Your task to perform on an android device: When I completed the lesson, I received the rewards, so now I want to claim the rewards
Image 1: 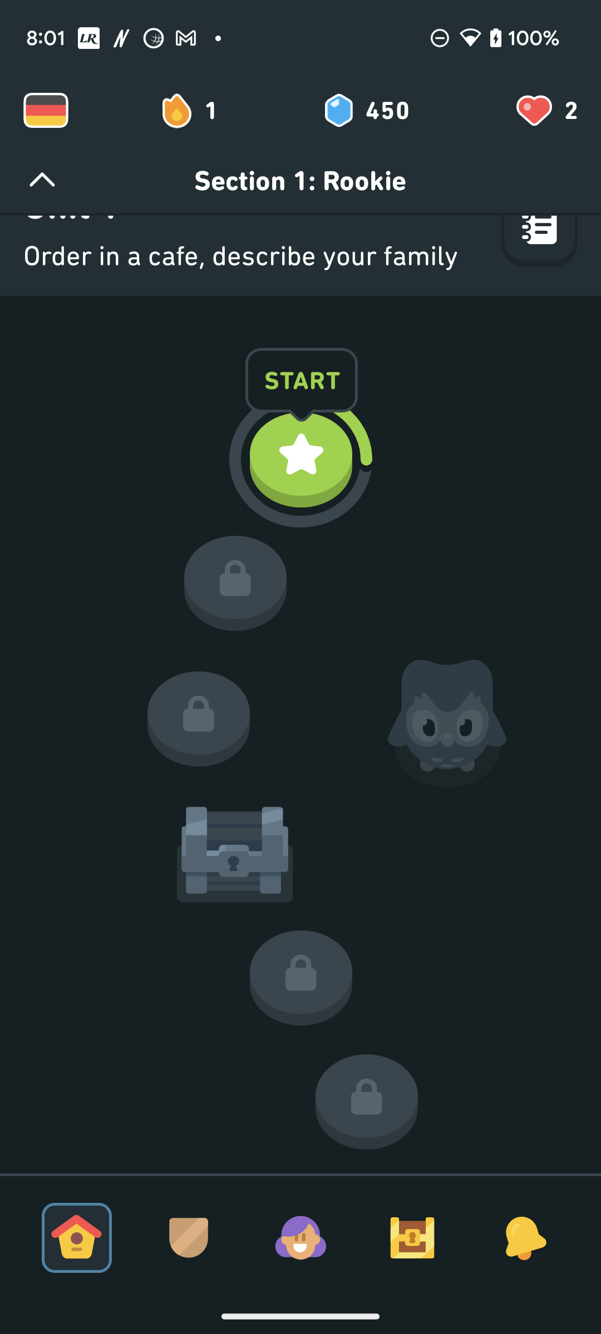
Click on the profile icon at the bottom of the screen
Step 1: click (300, 1237)
Image 2: 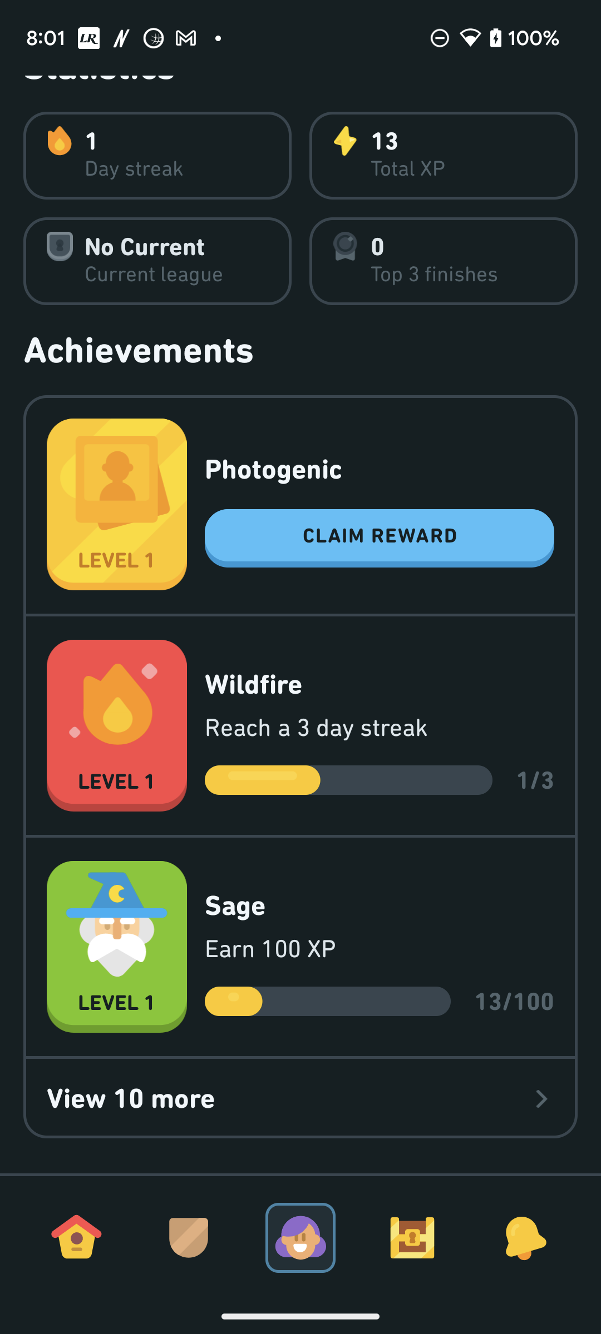
Click on the Claim rewards option 
Step 2: click (379, 538)
Image 3: 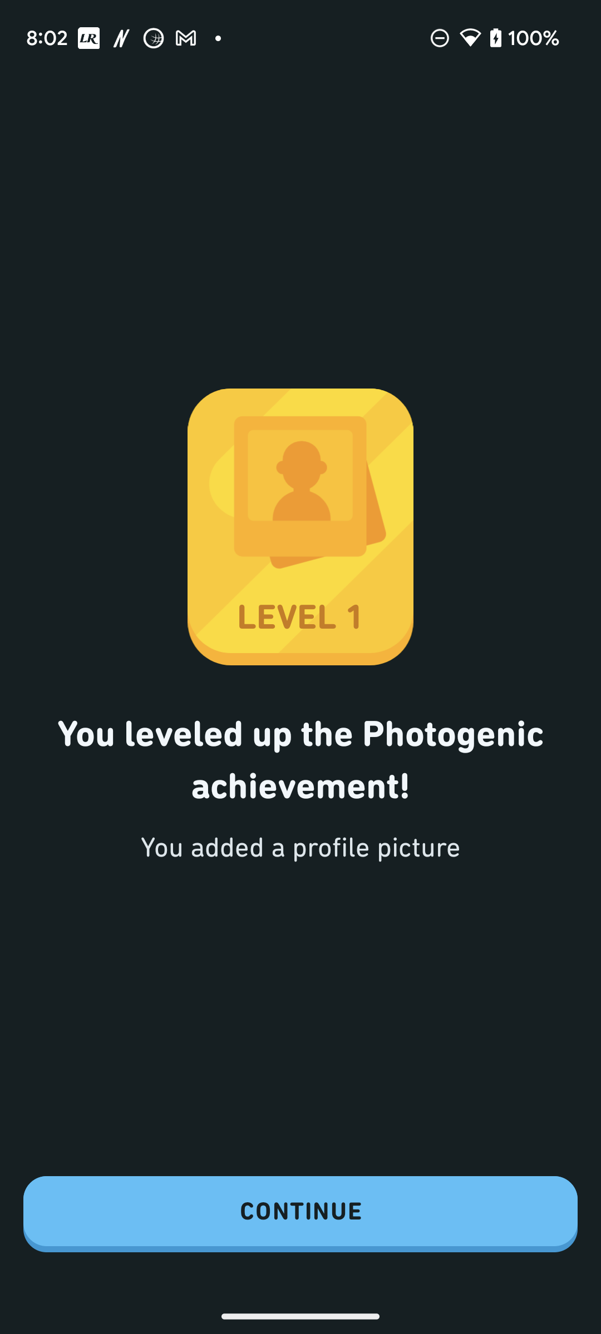
Click on the Continue button at the bottom of the screen
Step 3: click (300, 1214)